Your task to perform on an android device: I'm going to meet my son in Berlin for important work with my wife and I decided to go there by flight, so search for the flight from Stuttgart to Berlin airport on January 1,2024 in the KAYAK app.
Image 0: 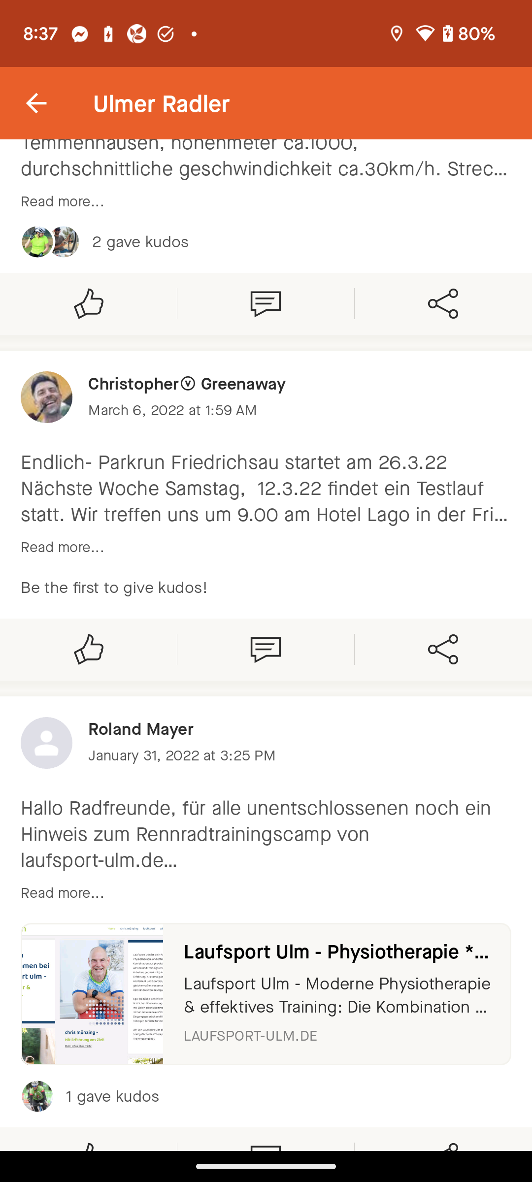
Open the KAYAK app.
Step 0: open app "KAYAK"
Image 1: 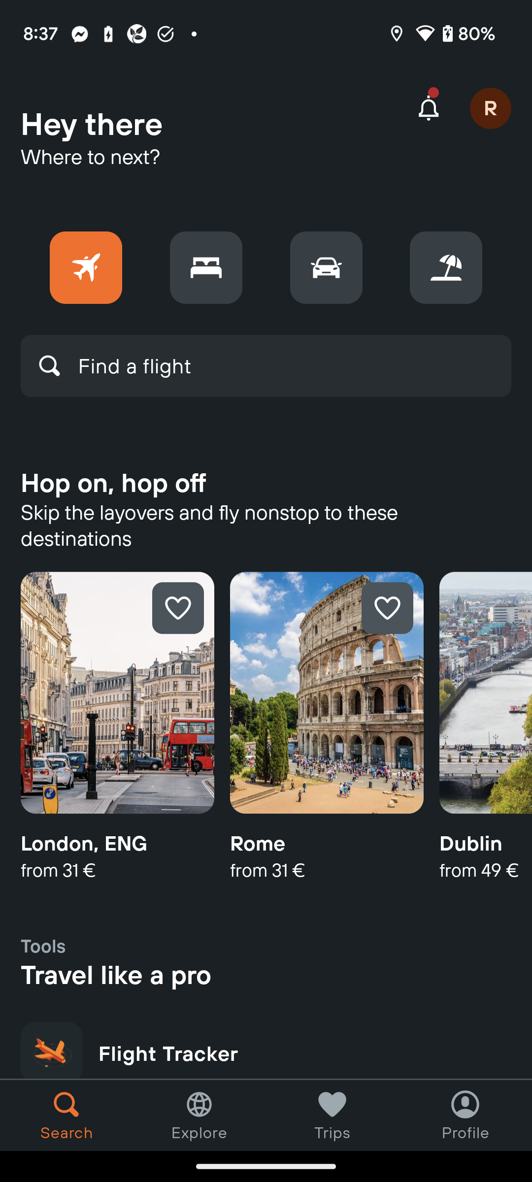
Click on the search bar to search for the flight.
Step 1: click (134, 365)
Image 2: 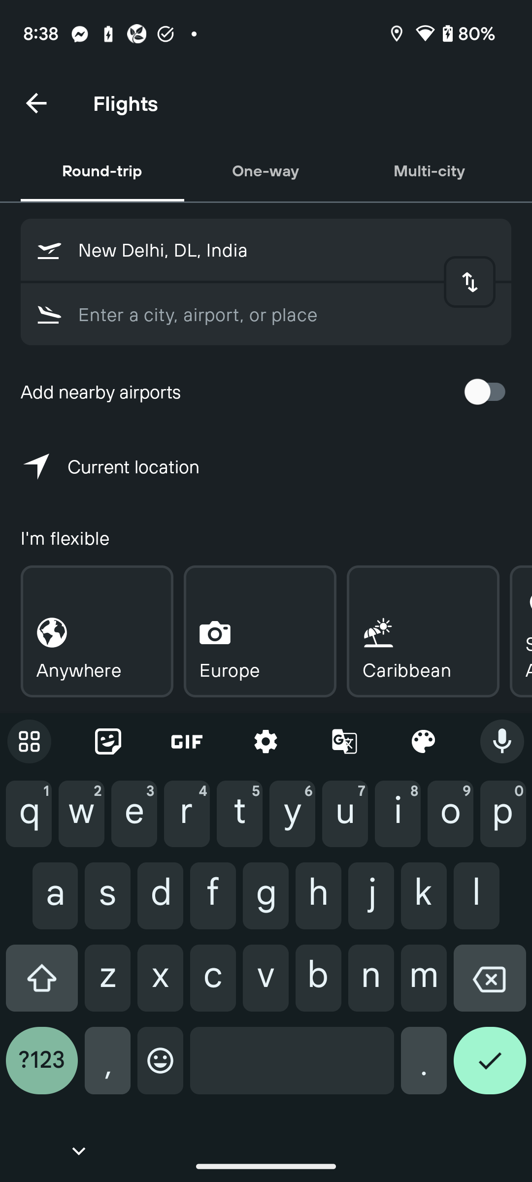
Click on the One-way tab to select the one way flight booking.
Step 2: click (266, 170)
Image 3: 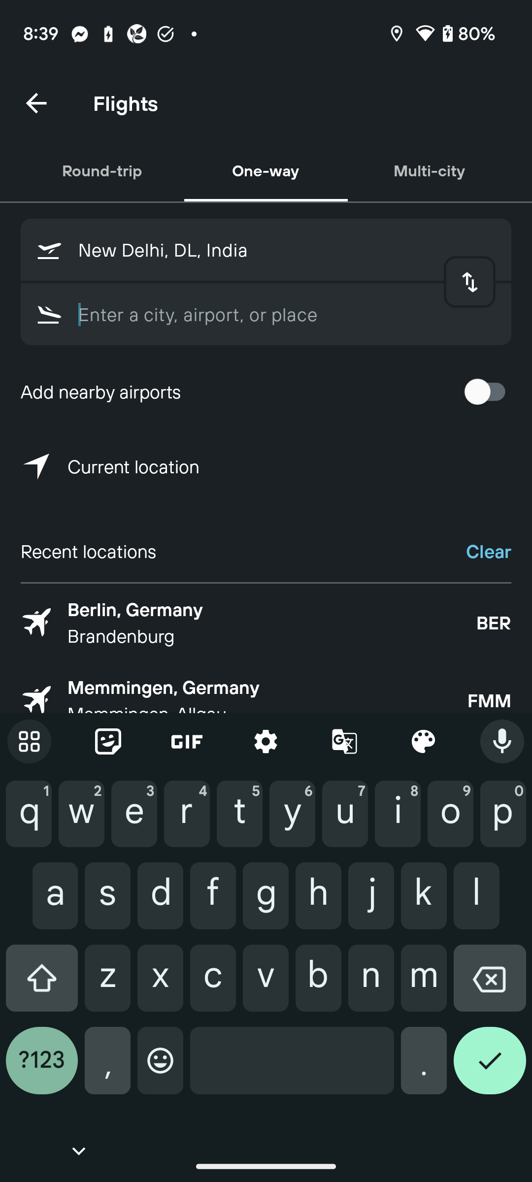
Click on the first input box to enter the departure location.
Step 3: click (287, 250)
Image 4: 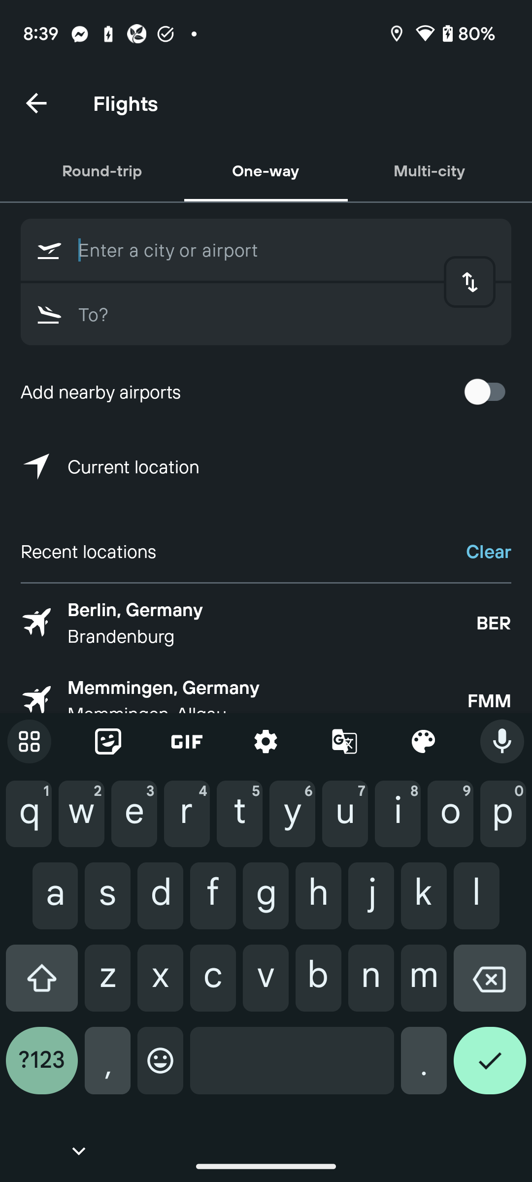
Type Stuttgart in first input box to enter the departure location.
Step 4: type "Stuttgart"
Image 7: 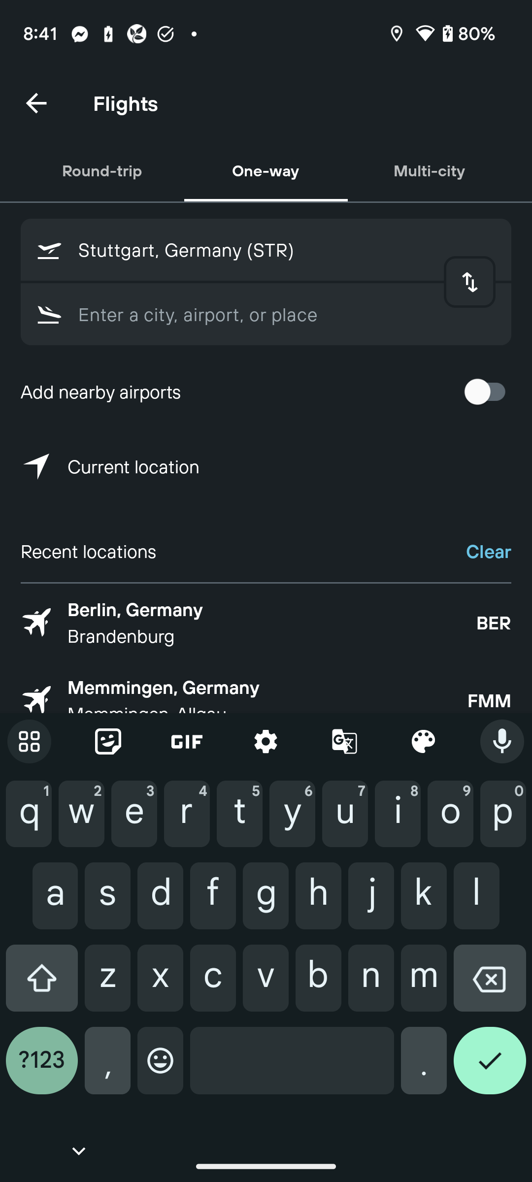
Type Berlin in the second input box.
Step 7: type "Berlin"
Image 8: 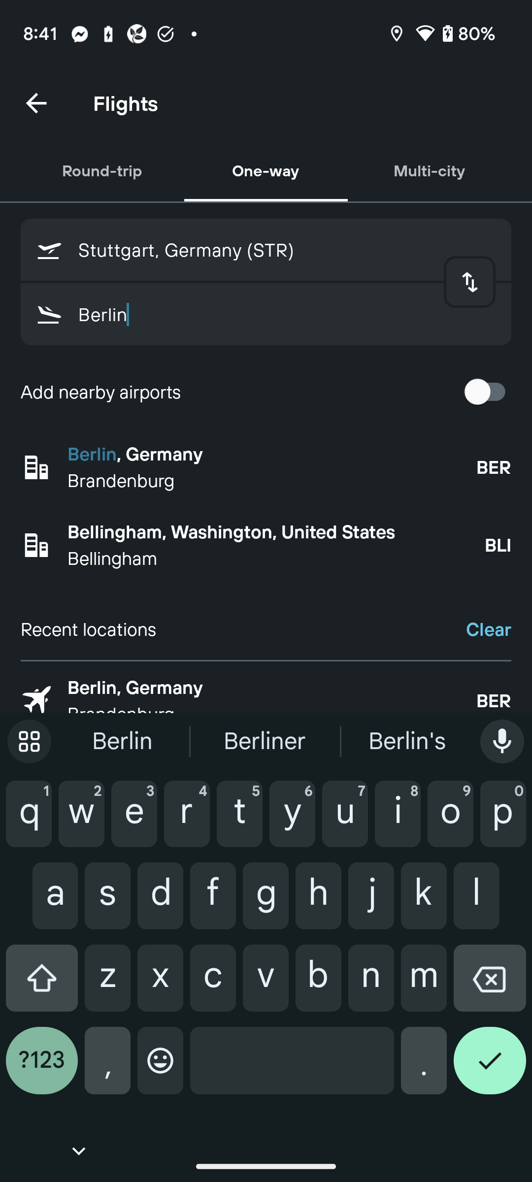
Click on the Berlin, Germany to select the destination location.
Step 8: click (271, 454)
Image 9: 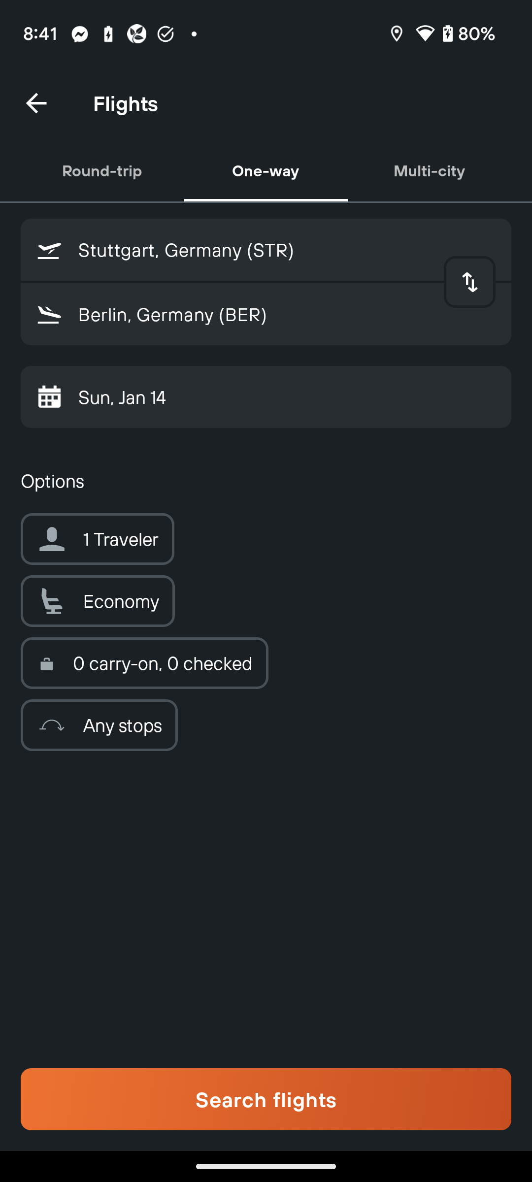
Click on the 1 Traveler option to select the numbers of traveler.
Step 9: click (97, 539)
Image 10: 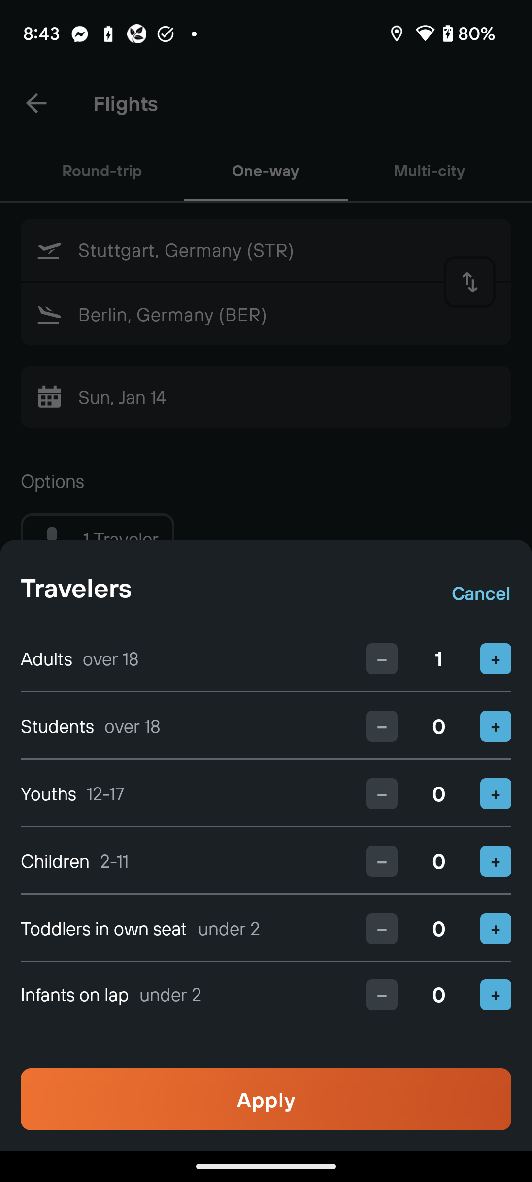
Click on the plus button of Adults option to increase the travler.
Step 10: click (496, 658)
Image 12: 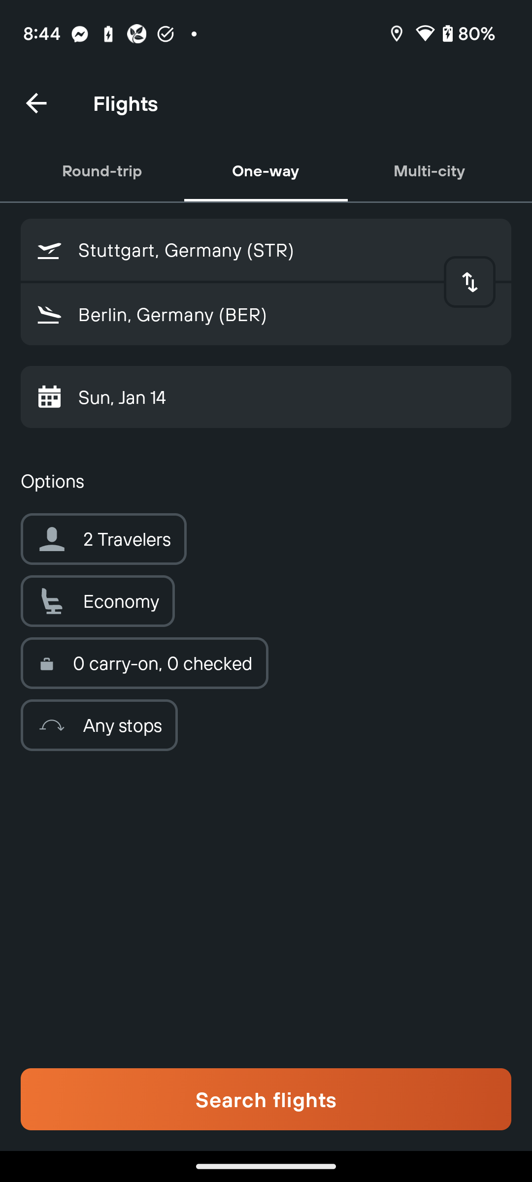
Click on the search flights option to search for the flights.
Step 12: click (266, 1099)
Image 13: 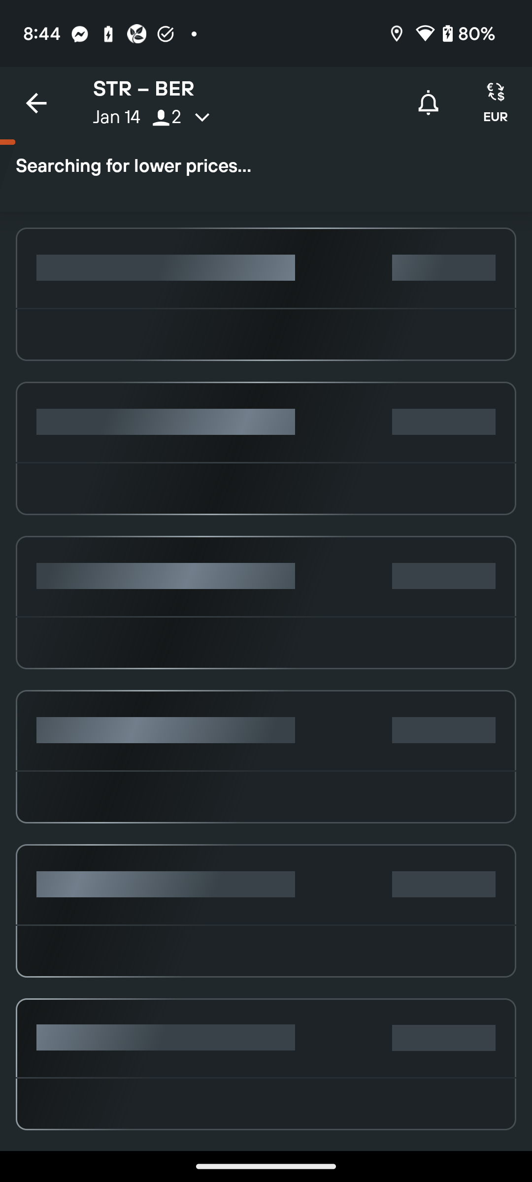
Click on the search flights option to search for the flights.
Step 13: wait
Image 14: 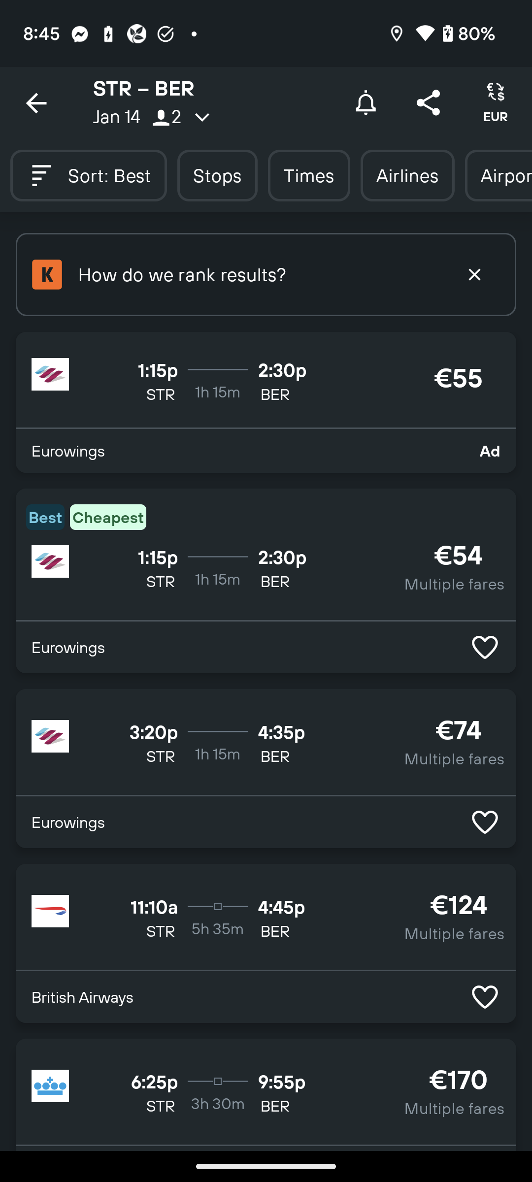
Click on the Jan 14 to select the date of trip.
Step 14: click (117, 116)
Image 16: 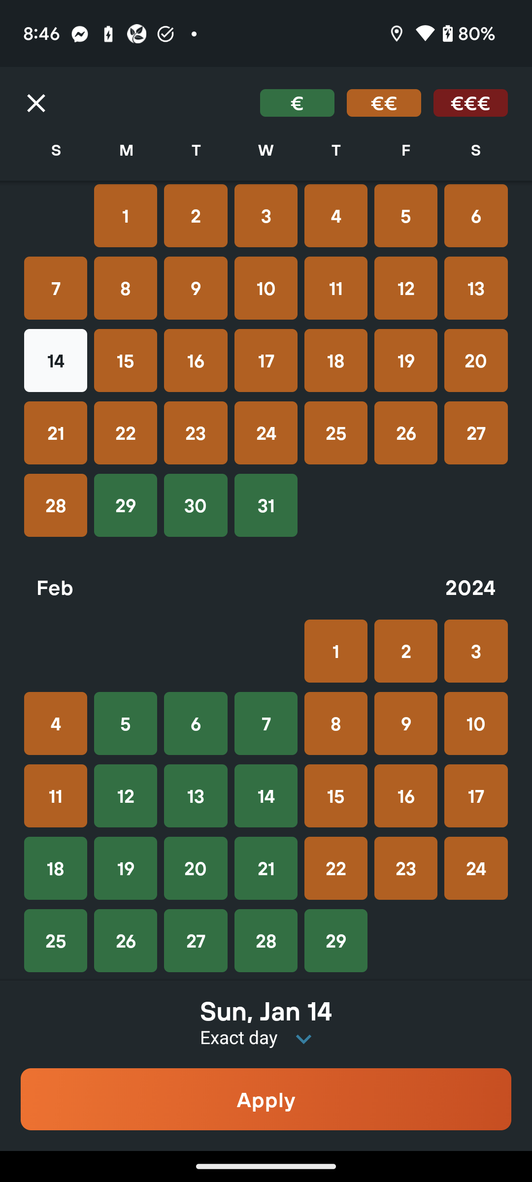
Click on the 1 Jan to select the trip date.
Step 16: click (125, 216)
Image 17: 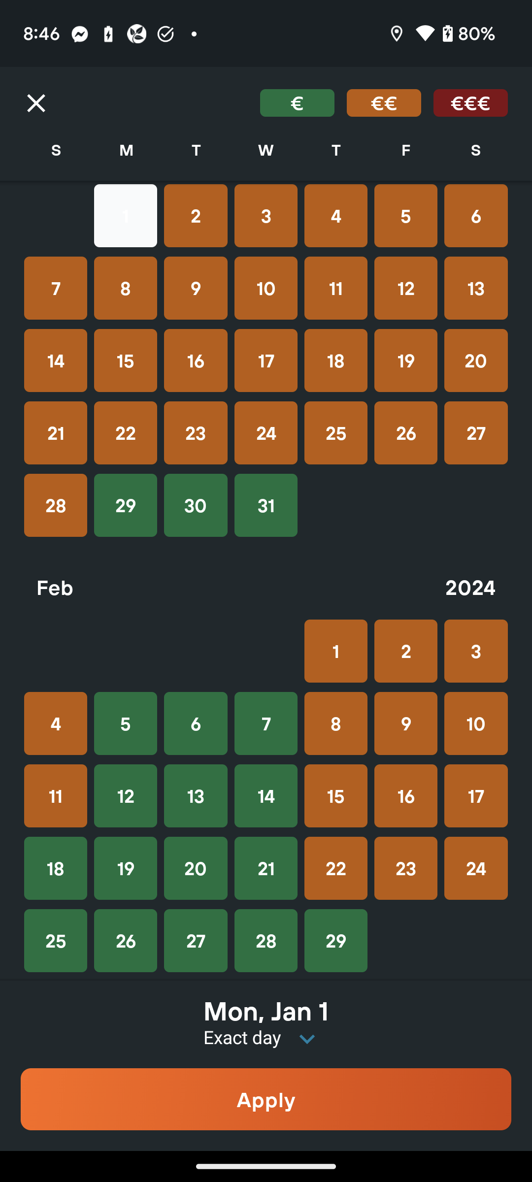
Click on the Apply button at the bottom of the screen to view the flights on 1 January.
Step 17: click (266, 1099)
Image 18: 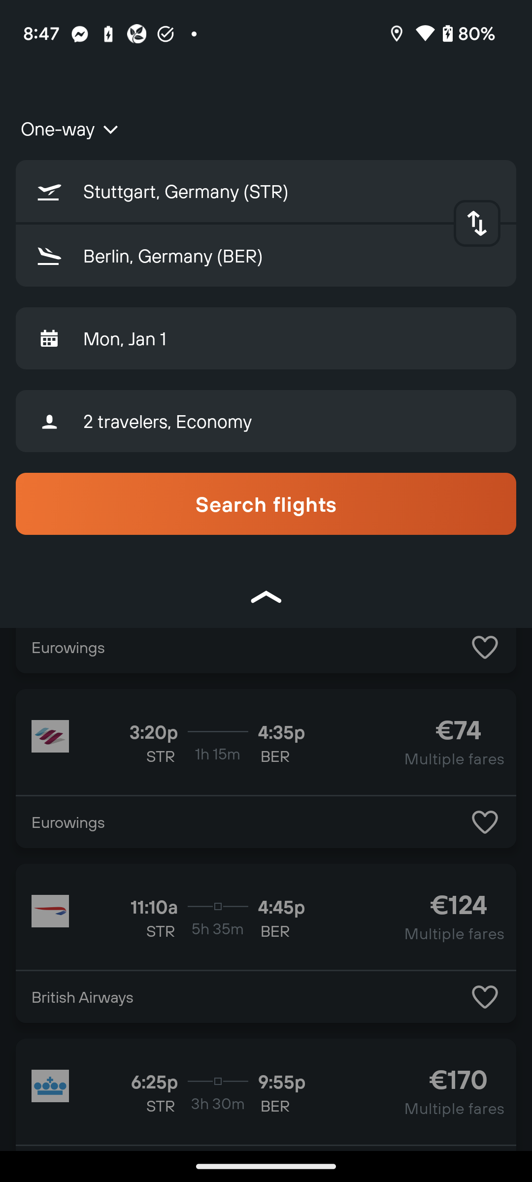
Click on the Search flights option to search for the flight.
Step 18: click (266, 503)
Image 19: 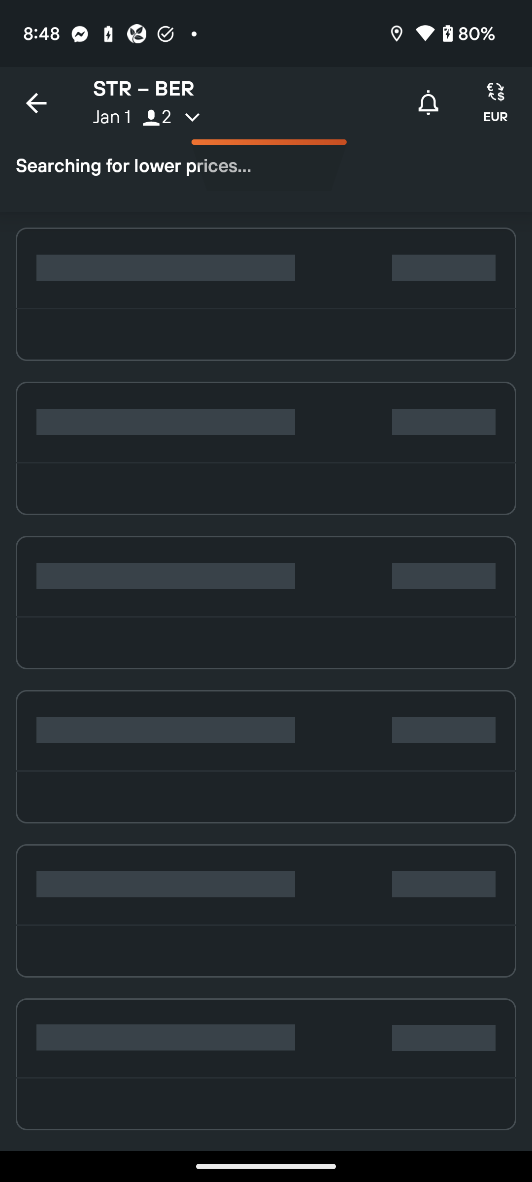
Click on the Search flights option to search for the flight.
Step 19: wait
Image 20: 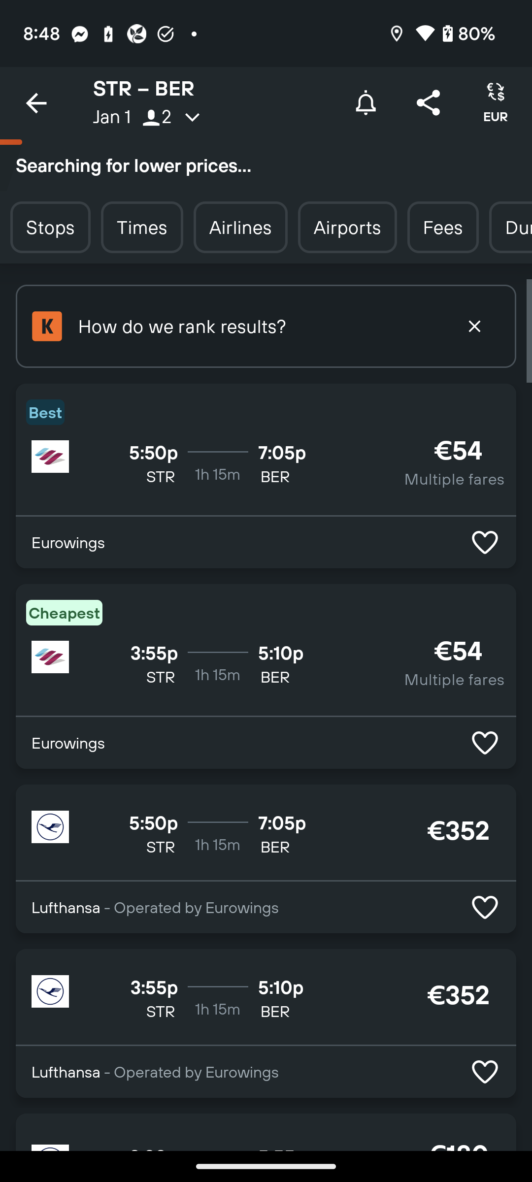
Click on the Search flights option to search for the flight.
Step 20: wait